Your task to perform on an android device: I want to mark an email as read for the Cerebra Research email with the subject title Clock Works in the Gmail app.
Image 0: 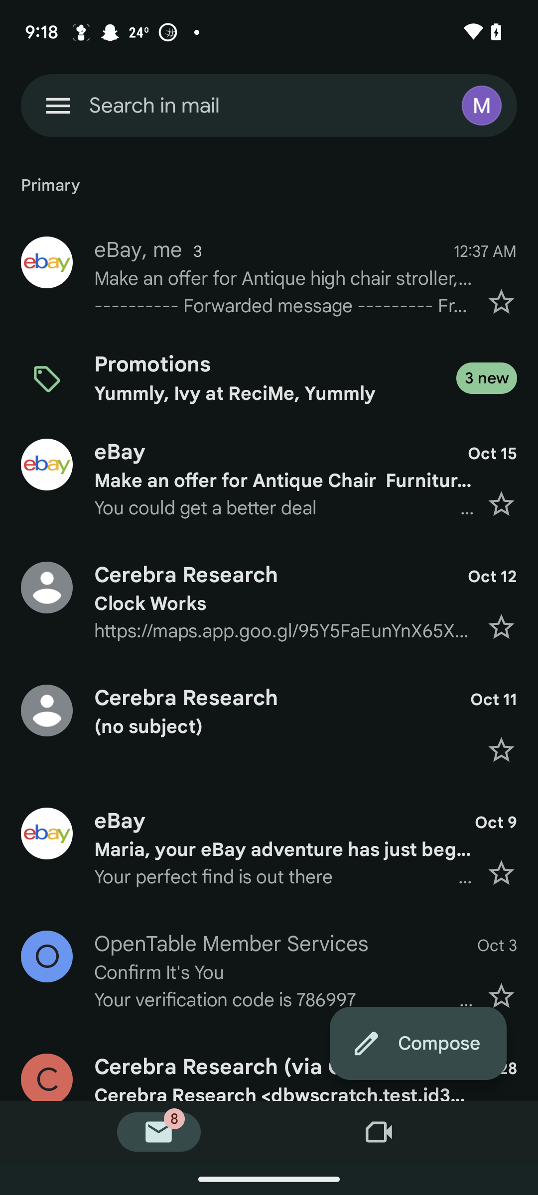
Click on the profile icon of the subject title Clock Works
Step 0: click (269, 602)
Image 1: 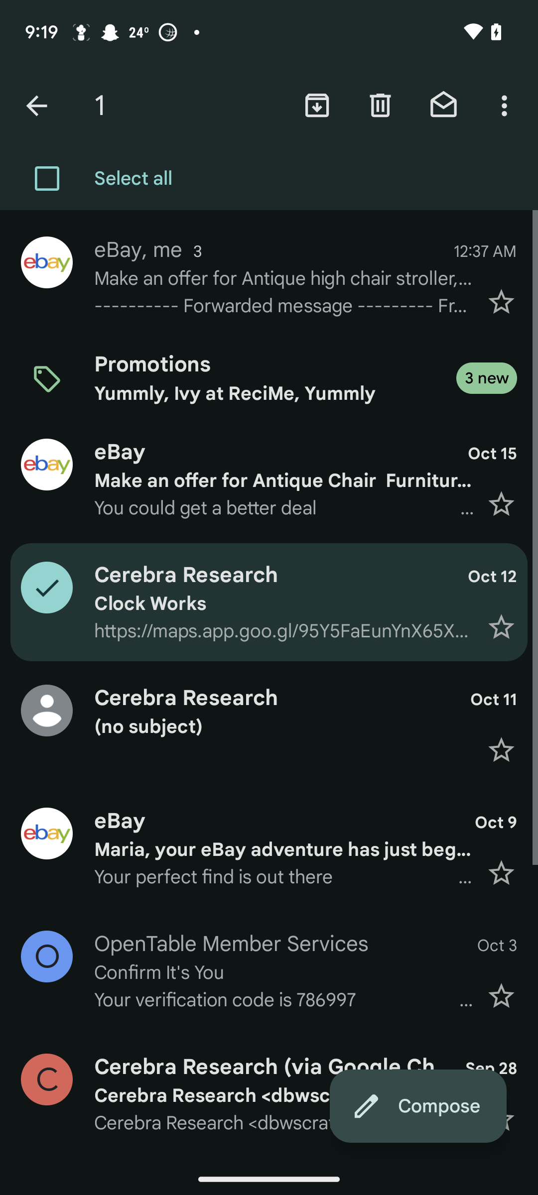
Click on the email icon at the top of the screen
Step 1: click (443, 106)